Your task to perform on an android device: Since i liked GOKVALLA tealight holder, i would want to read its reviews.
Image 0: 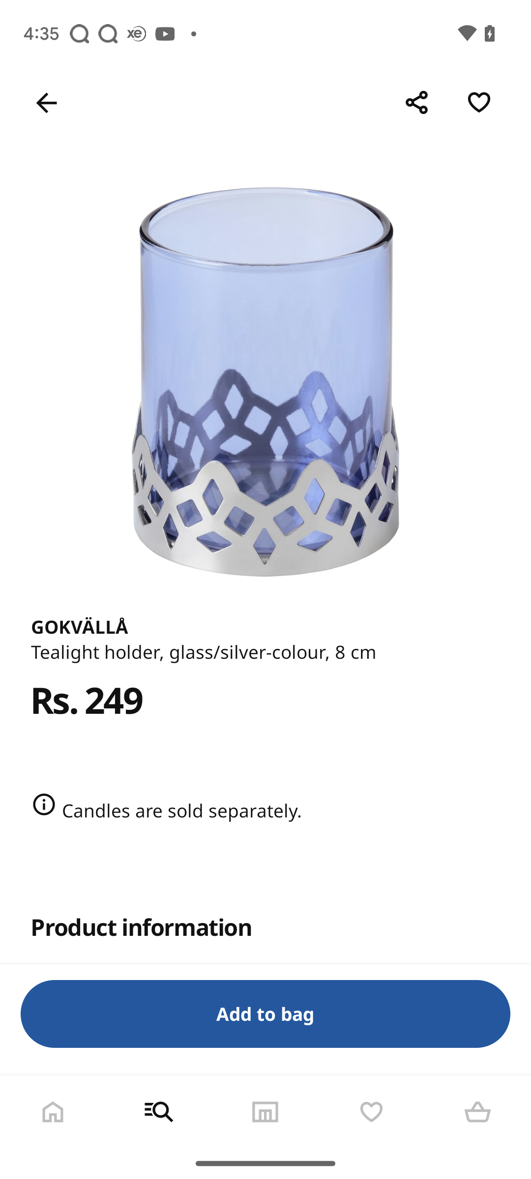
Swipe up to read its reviews
Step 0: scroll down